Your task to perform on an android device: I would like to participate in the tennis Tournament in my school  .So, search for tennis shoes for women  in the NNNOW app.
Image 1: 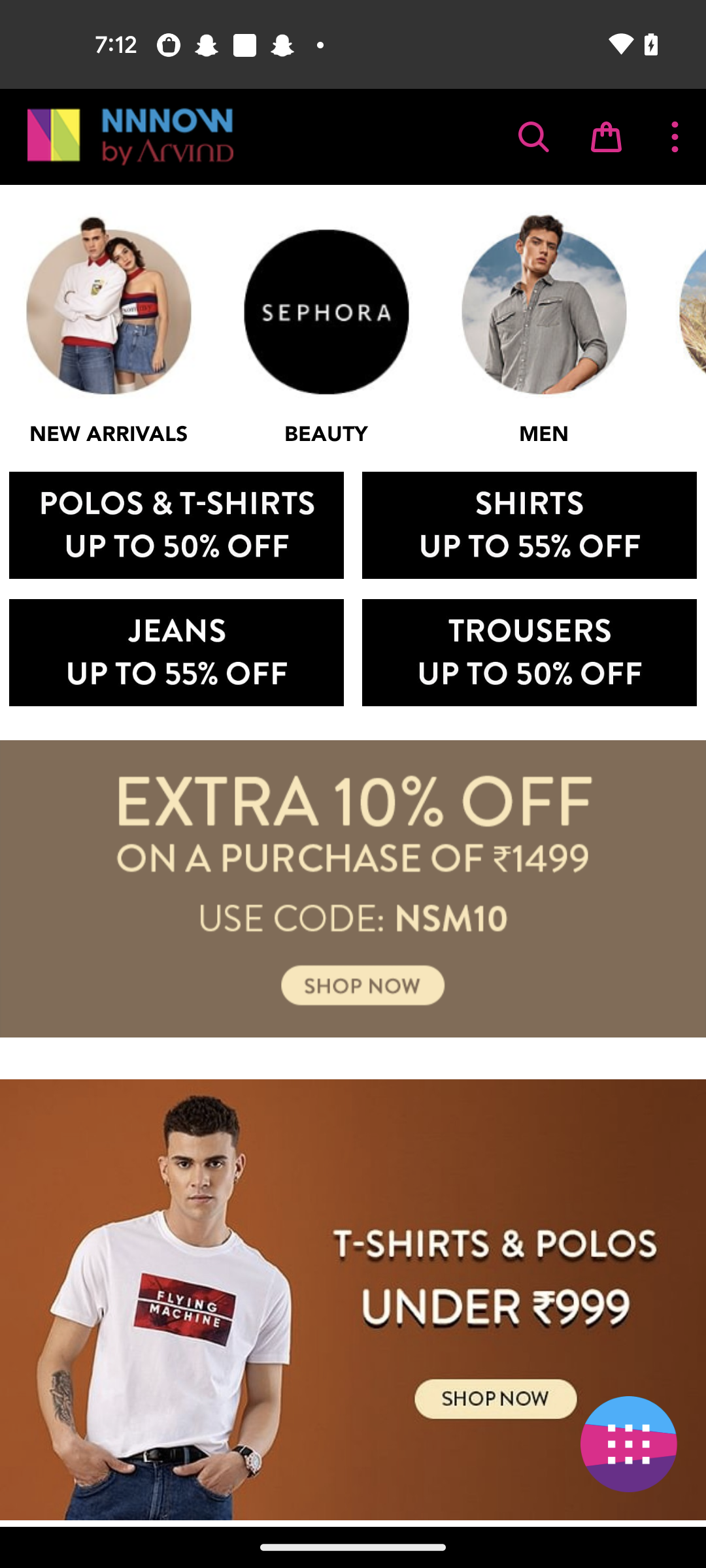
Click on the search icon at the top of the screen 
Step 1: click (533, 136)
Image 2: 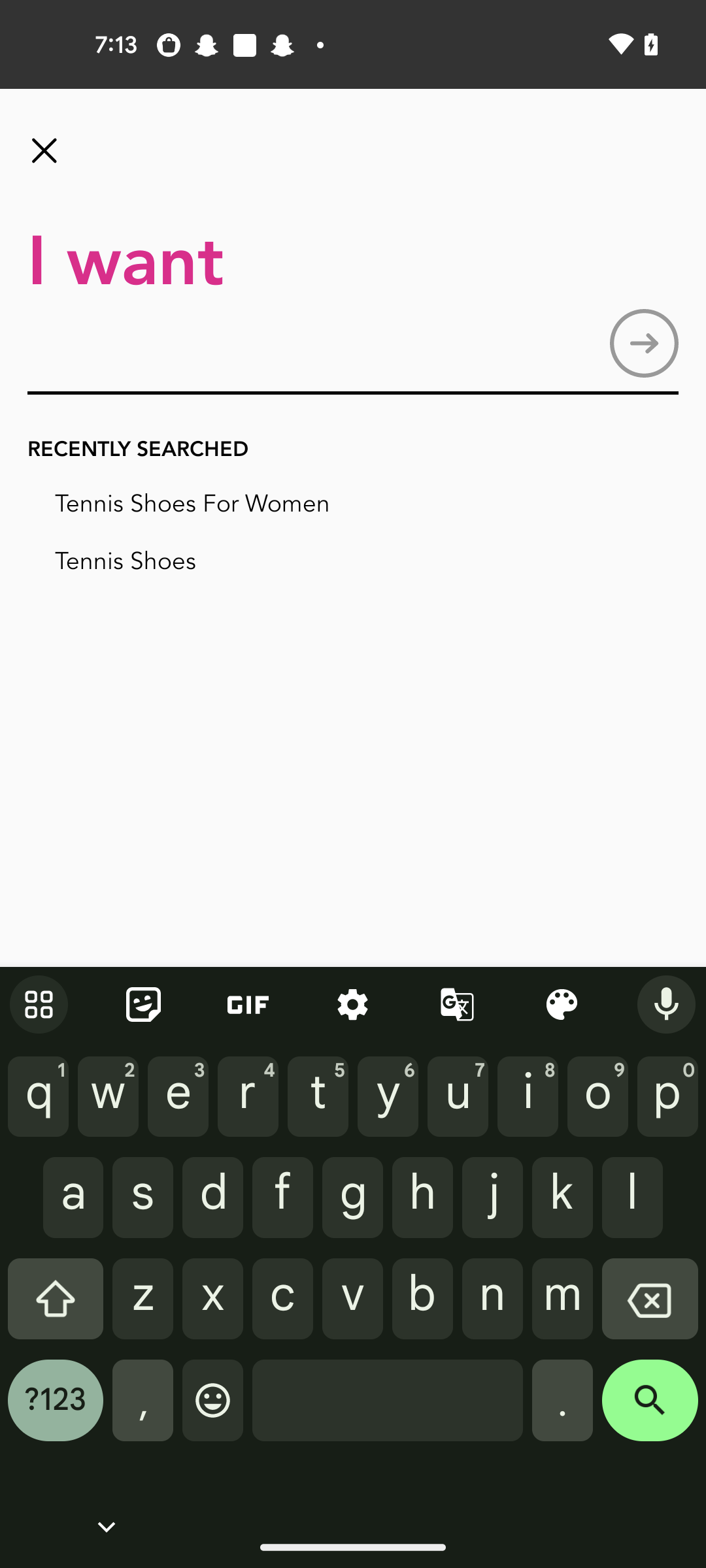
Enter a shoes as tennis shoes for women 
Step 2: type "tennis shoes for women "
Image 3: 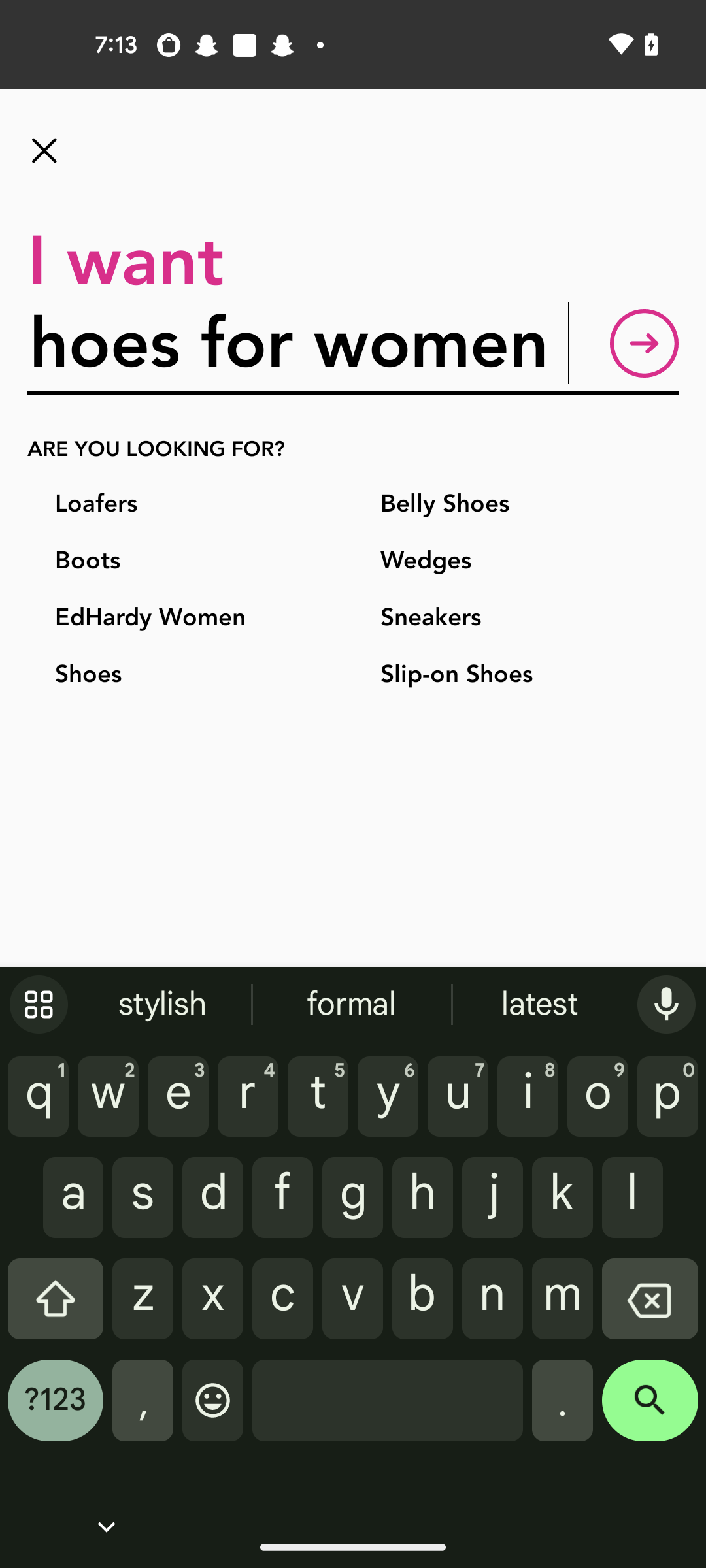
Click on the search icon at the bottom right corner of the screen 
Step 3: click (650, 1410)